Your task to perform on an android device: Save this property in my wish list 
Image 0: 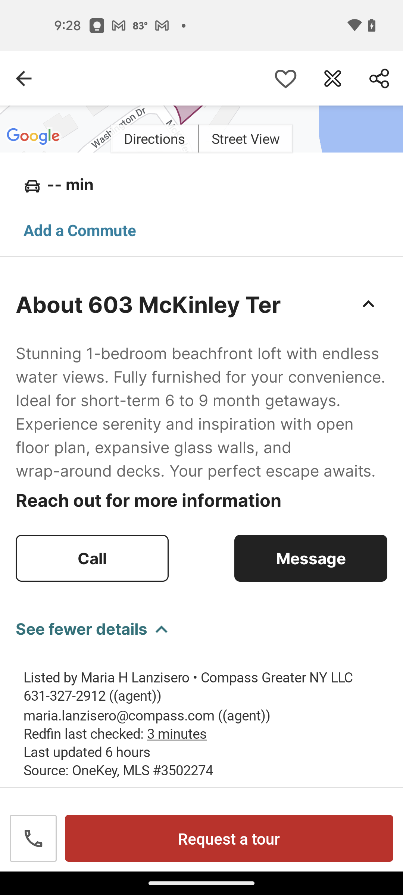
Click on the heart icon at the top right of the screen
Step 0: click (285, 78)